Your task to perform on an android device: I am left with only a few T-shirts and want to have some new T-shirts. Search for T-shirts in the Amazon app.
Image 0: 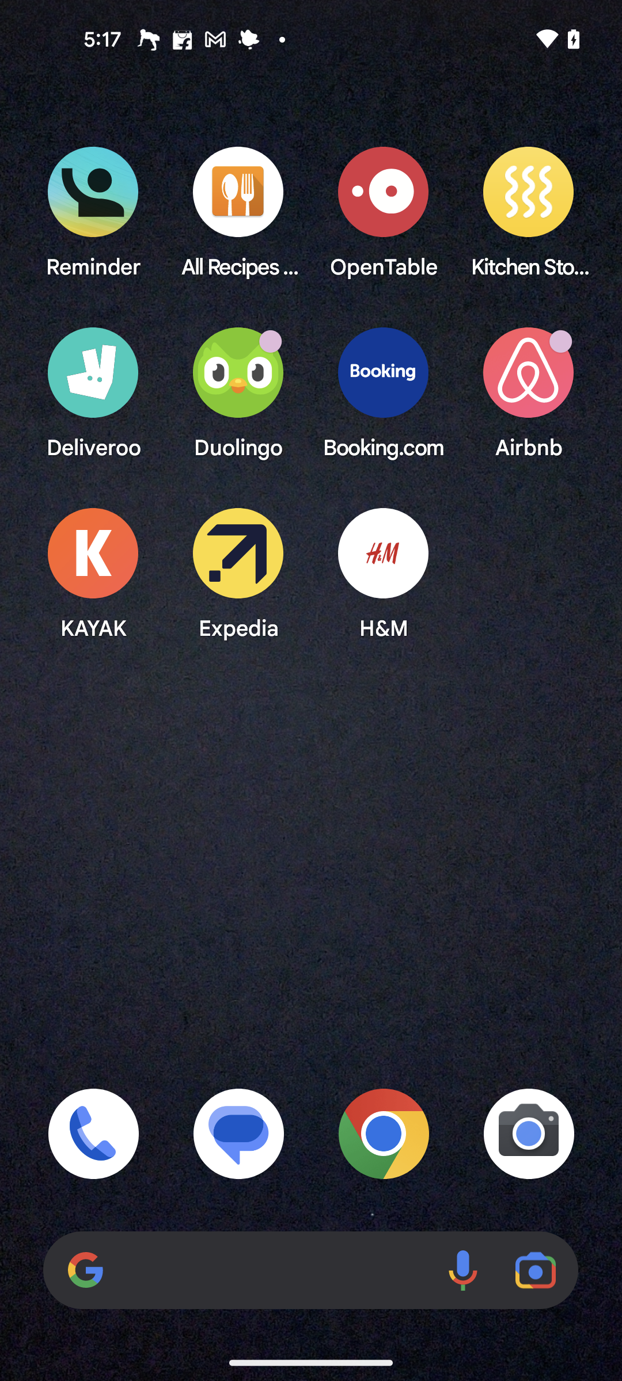
Open the Amazon app
Step 0: open app "Amazon"
Image 1: 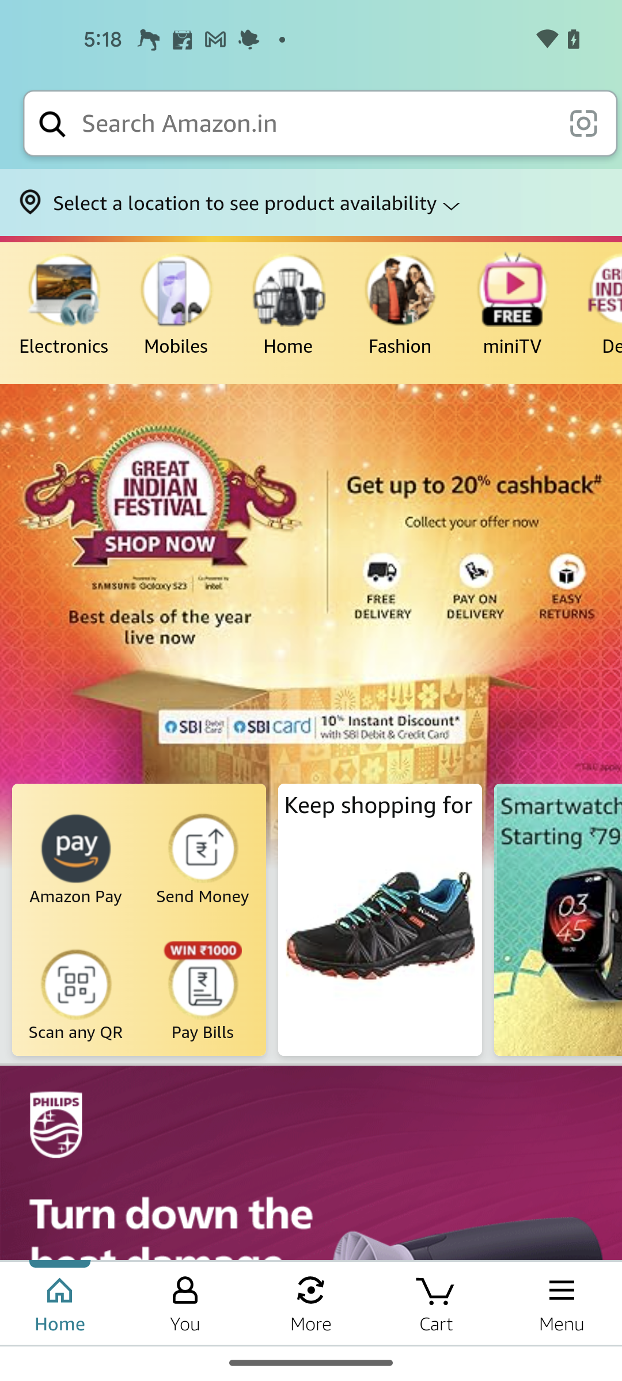
Go to the search bar at the top of the screen
Step 1: click (316, 123)
Image 2: 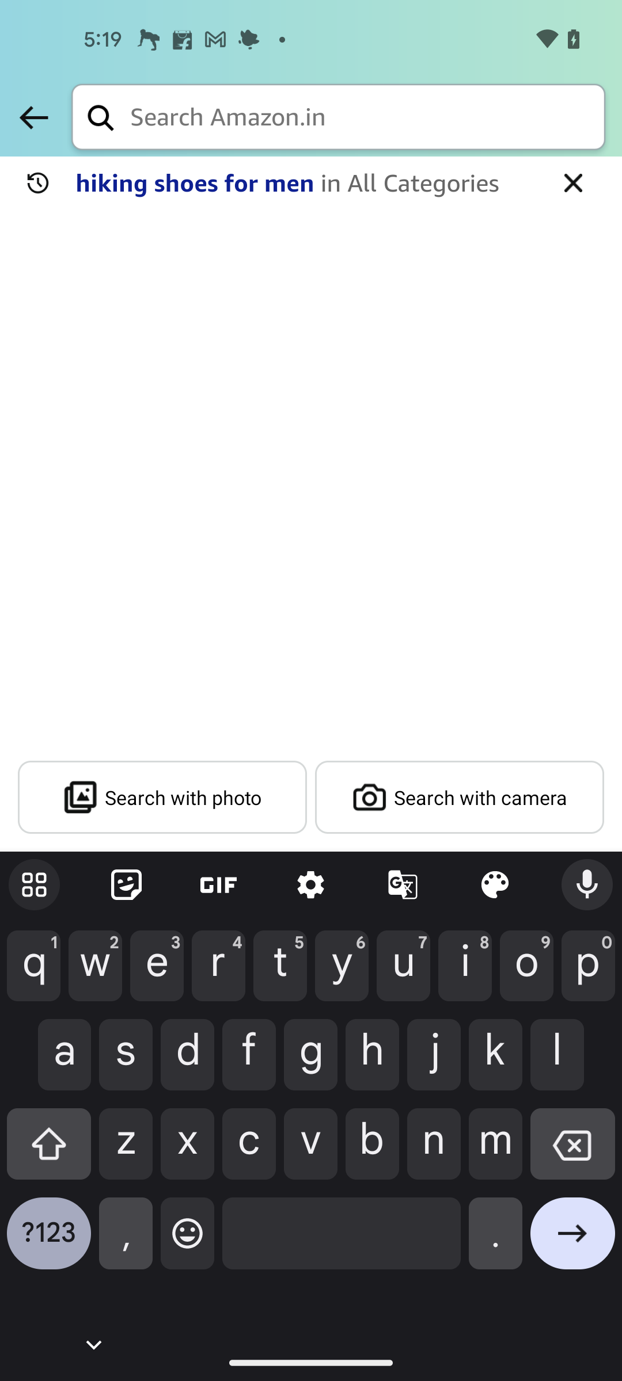
Type T-Shirts in the search bar
Step 2: type "T-Shirts"
Image 3: 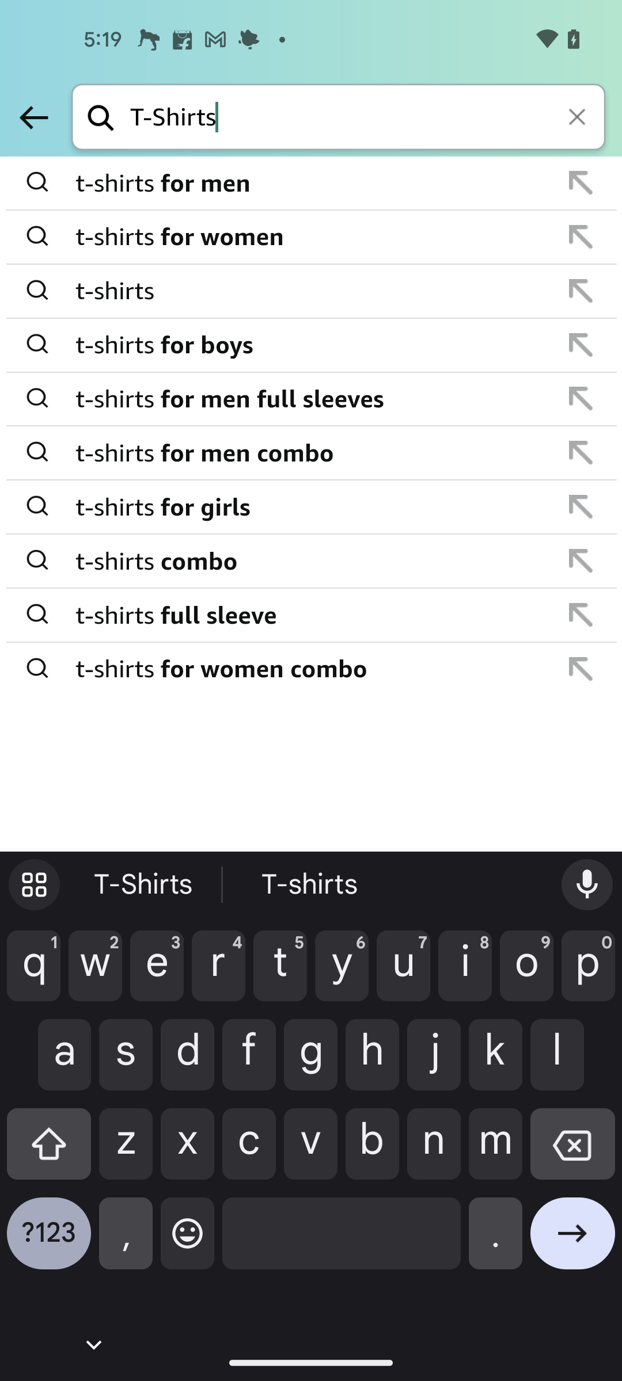
Click on the first suggested result
Step 3: click (312, 184)